Your task to perform on an android device: My wife asked me to view the menu before visiting the restaurant, so I want to view the Schloss Filseck restaurant menu.
Image 1: 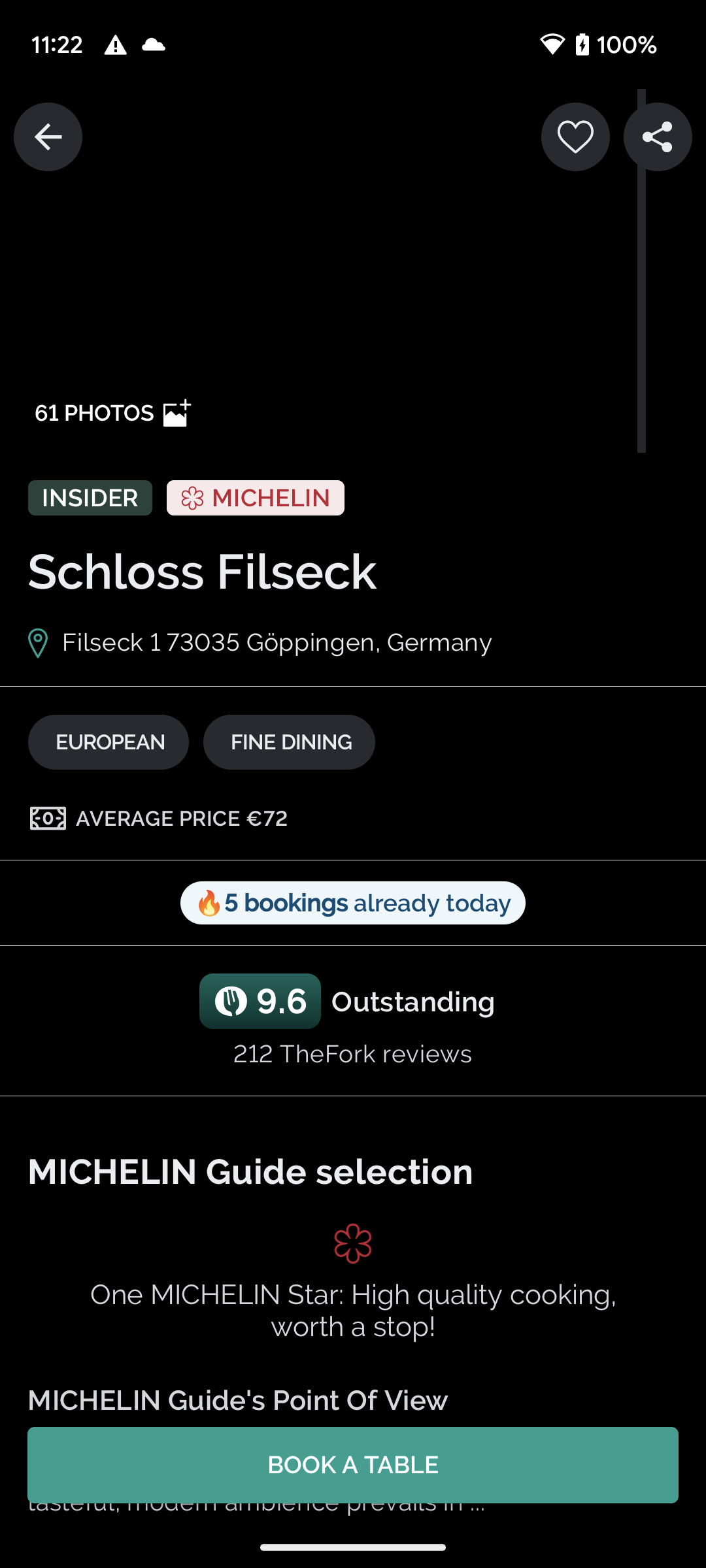
Scroll up to view the menu option of this restaurant.
Step 1: scroll down
Image 2: 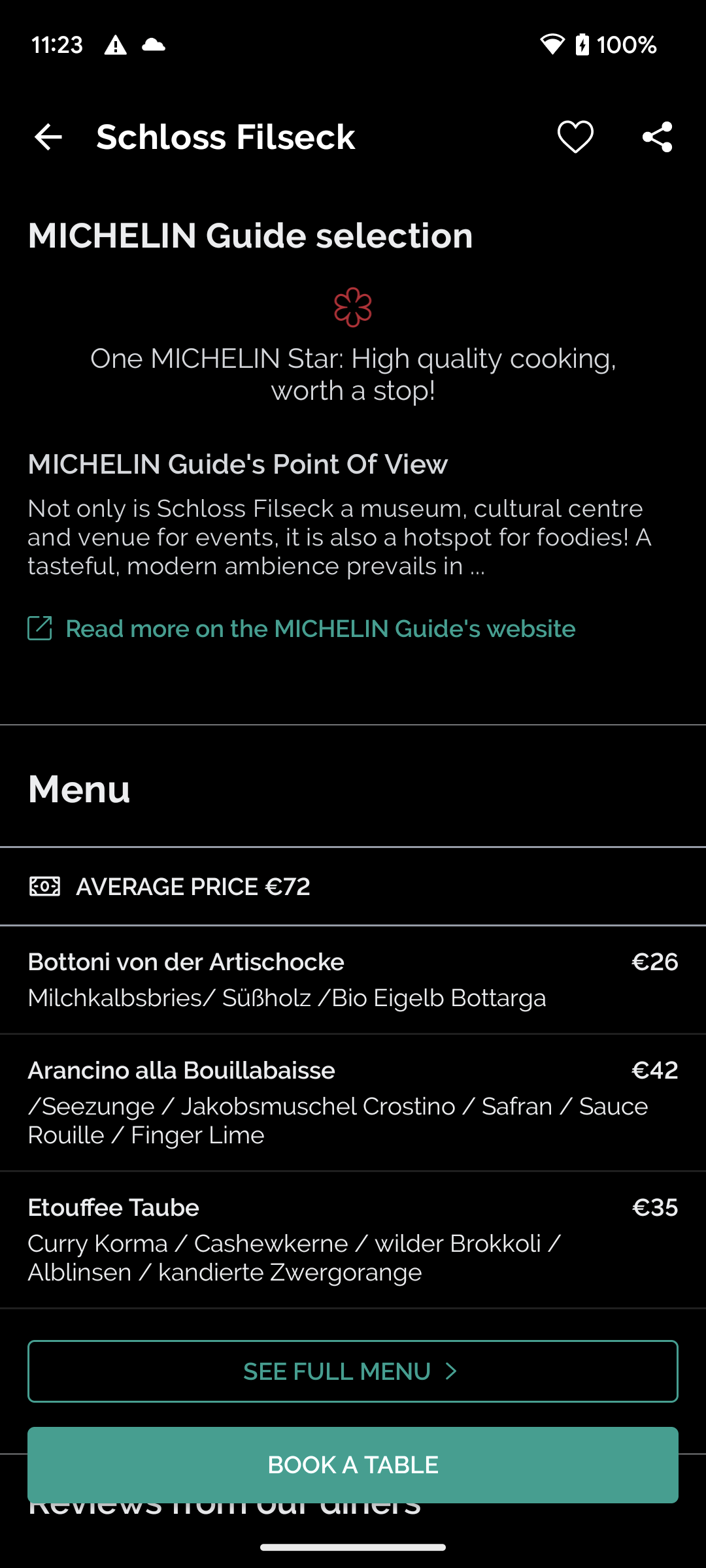
Click on the See full menu button to view the menu of this restaurant.
Step 2: click (353, 1371)